Your task to perform on an android device: Open Evernote app and write a Note on Democracy and save it
Image 0: 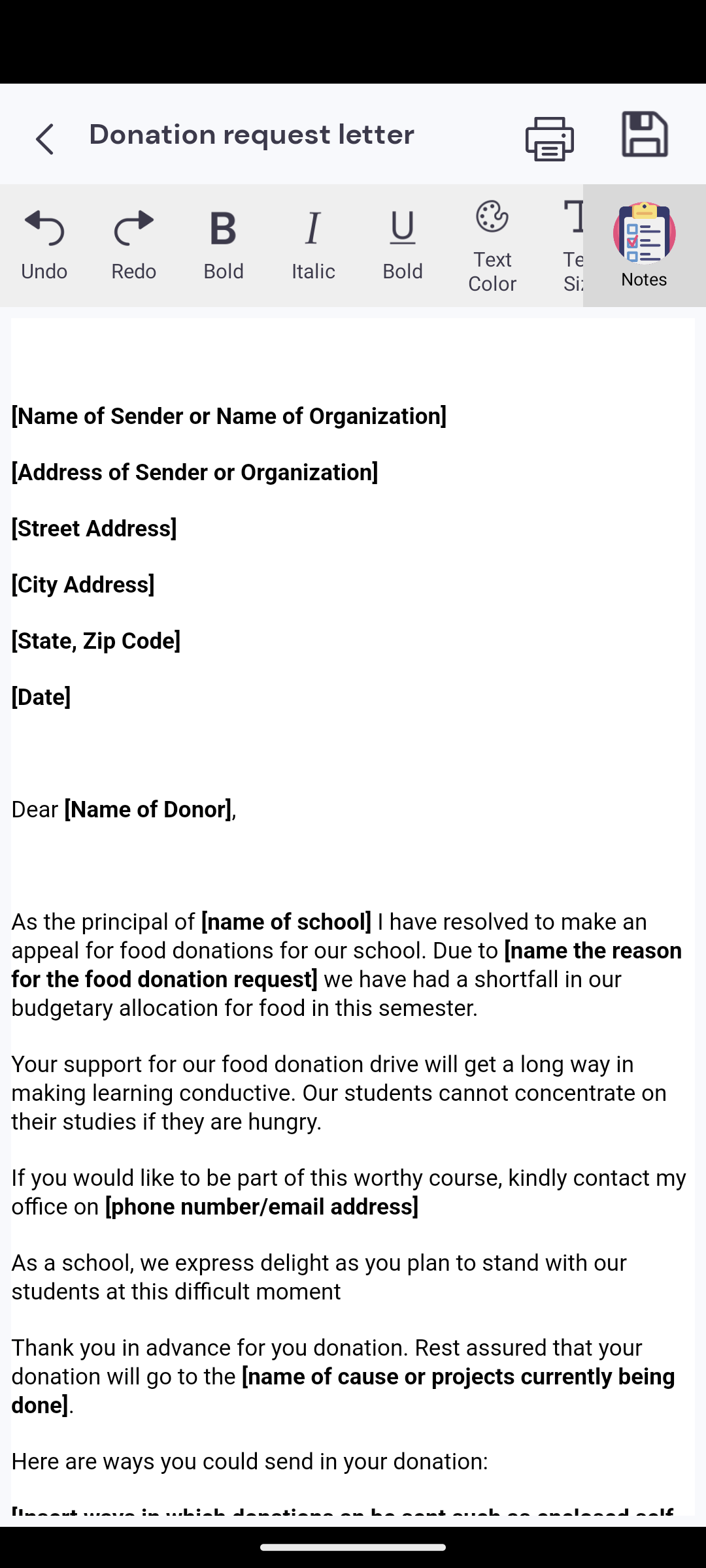
Open Ever note app 
Step 0: open app "Evernote"
Image 1: 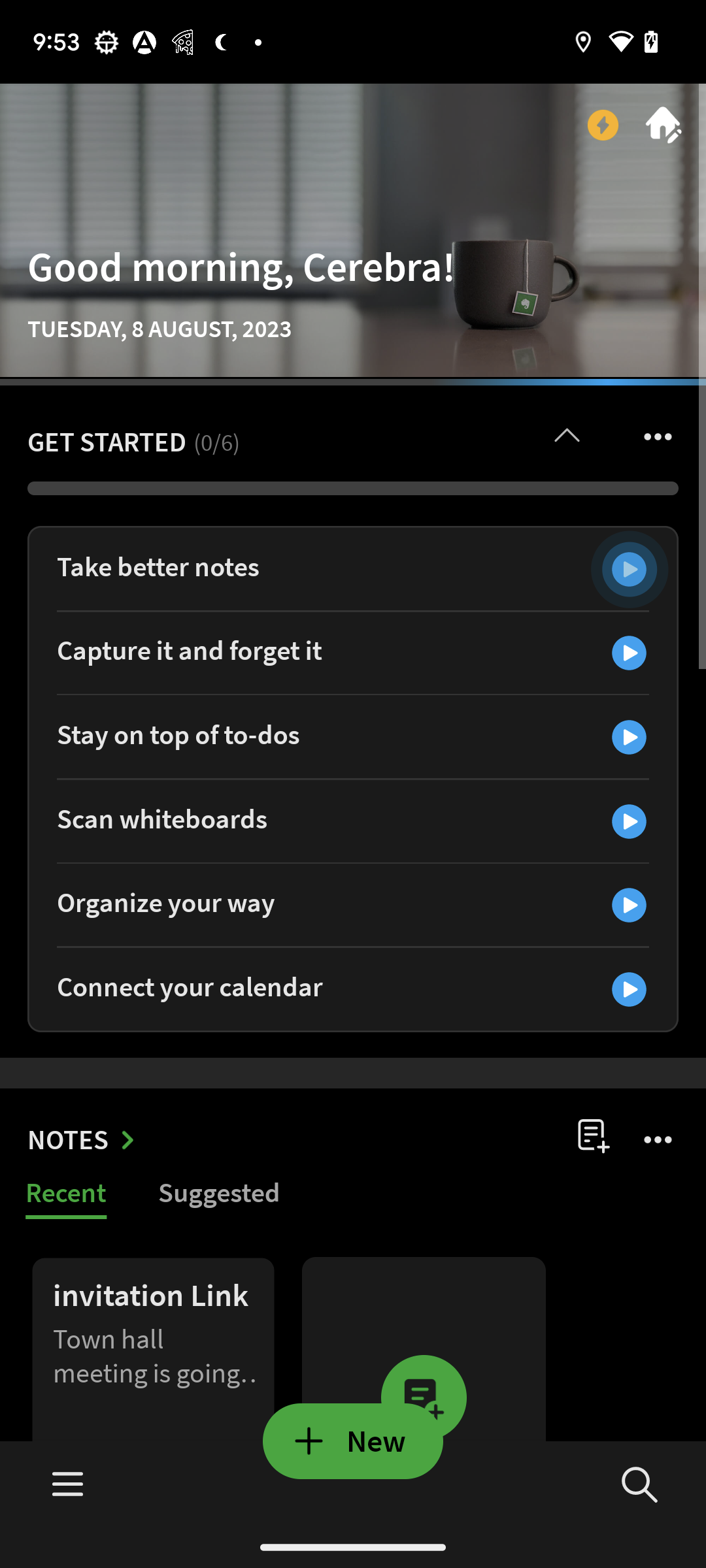
click on the plus botton of create new note at the bottom of the screen 
Step 1: click (353, 763)
Image 2: 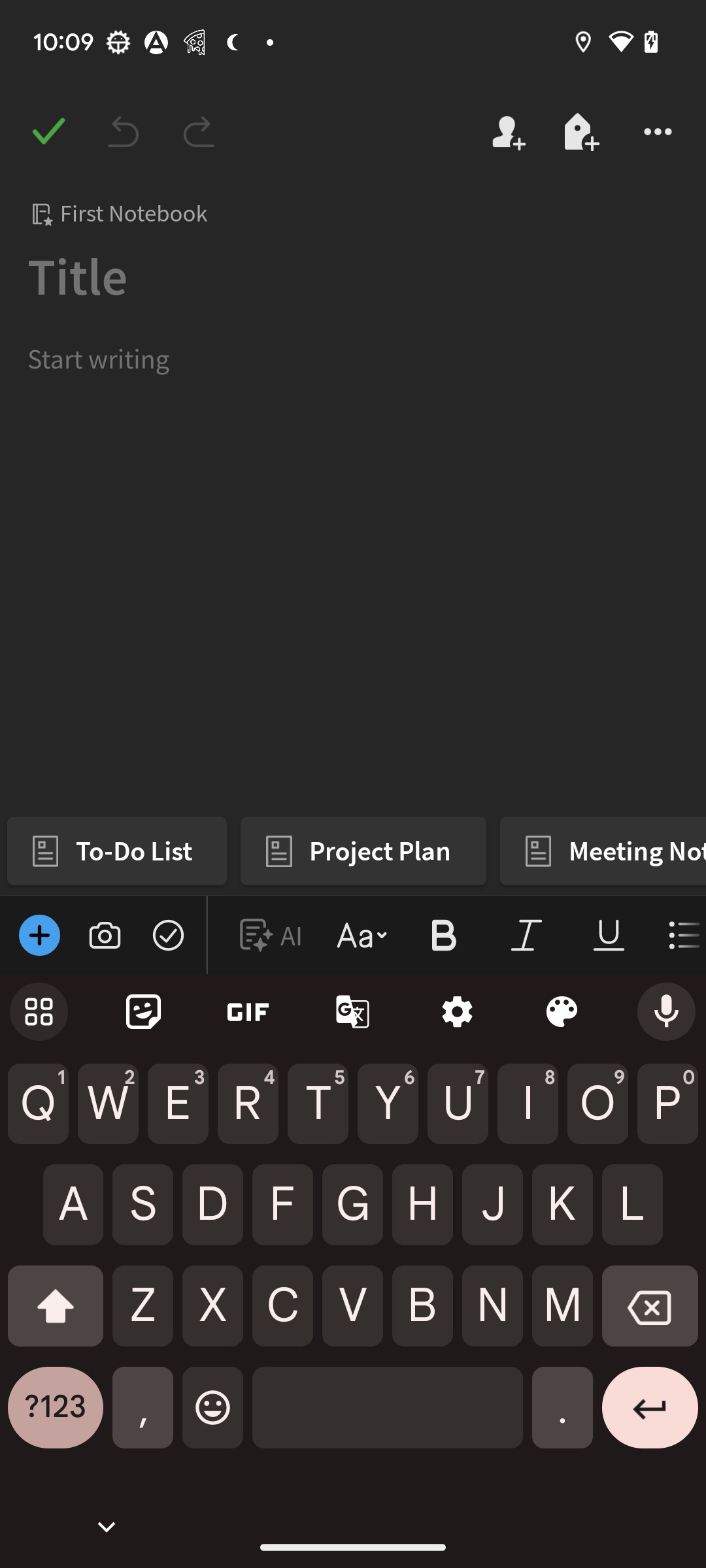
Enter Democracy 
Step 2: type "Democracy"
Image 3: 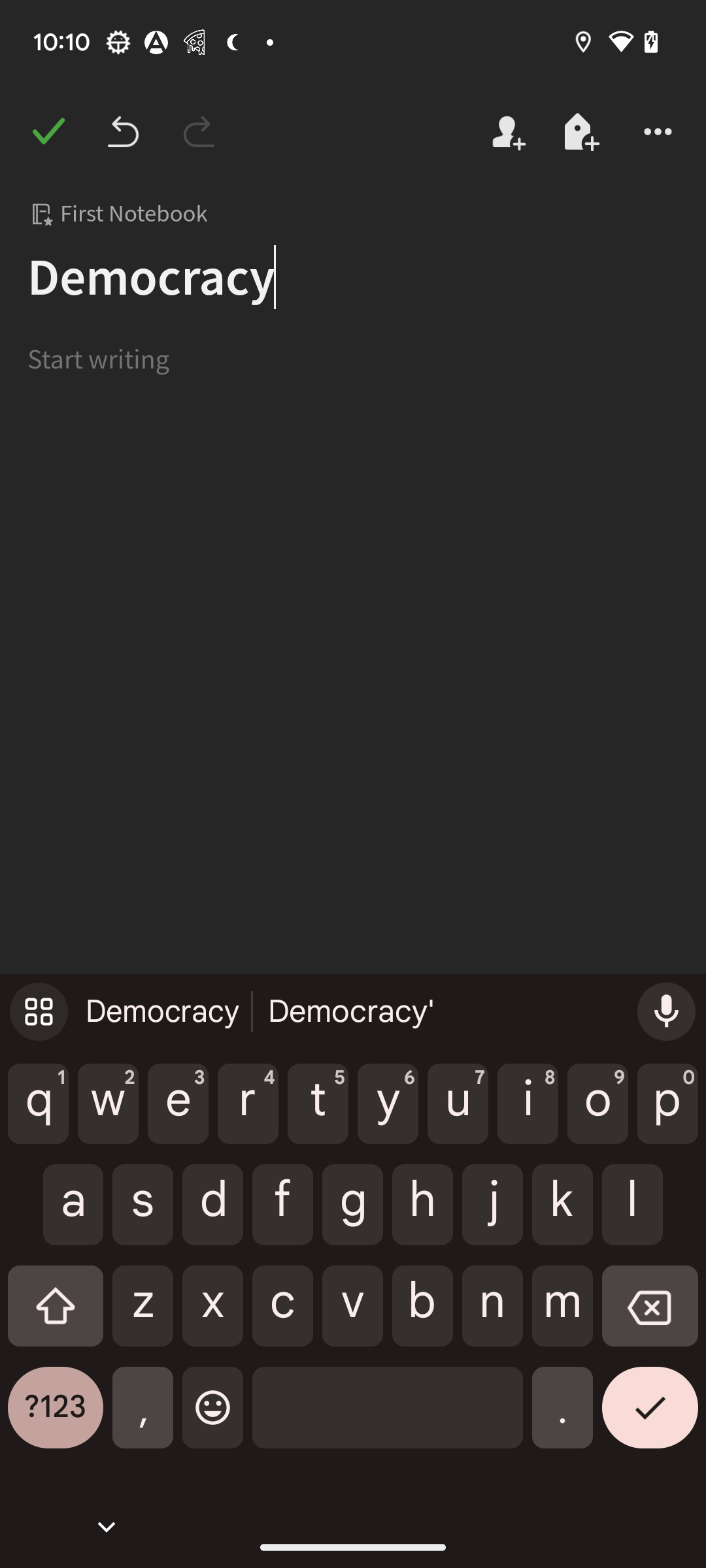
click on the tick icon button at the bottom right corner of the screen
Step 3: click (650, 1418)
Image 4: 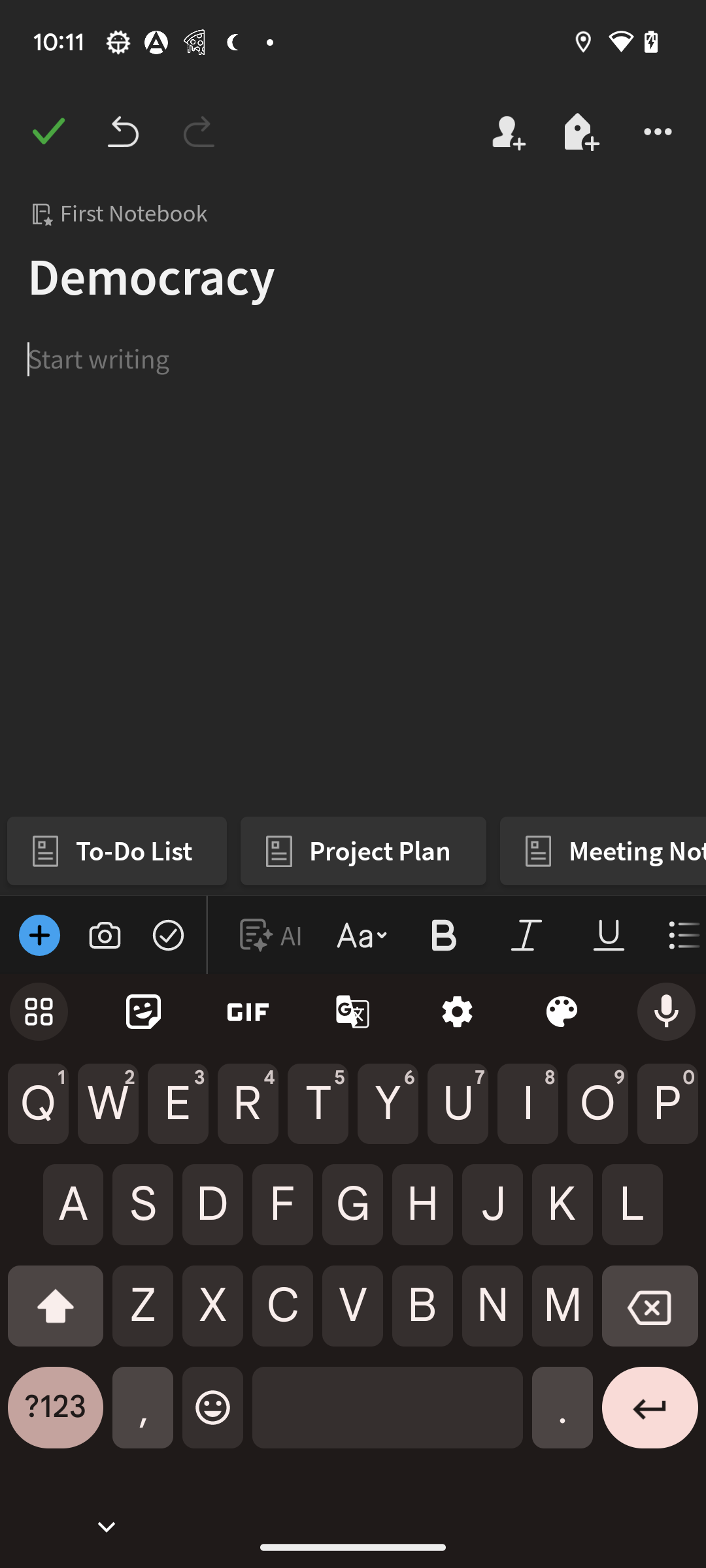
write Democracy was developed long ago by the ancient Greeks in classical Athens. There, everyone who was a citizen (not slaves, women, foreigners, and children) got together in one area. 
Step 4: type "Democracy was developed long ago by the ancient Greeks in classical Athens. There, everyone who was a citizen (not slaves, women, foreigners, and children) got together in one area. "
Image 5: 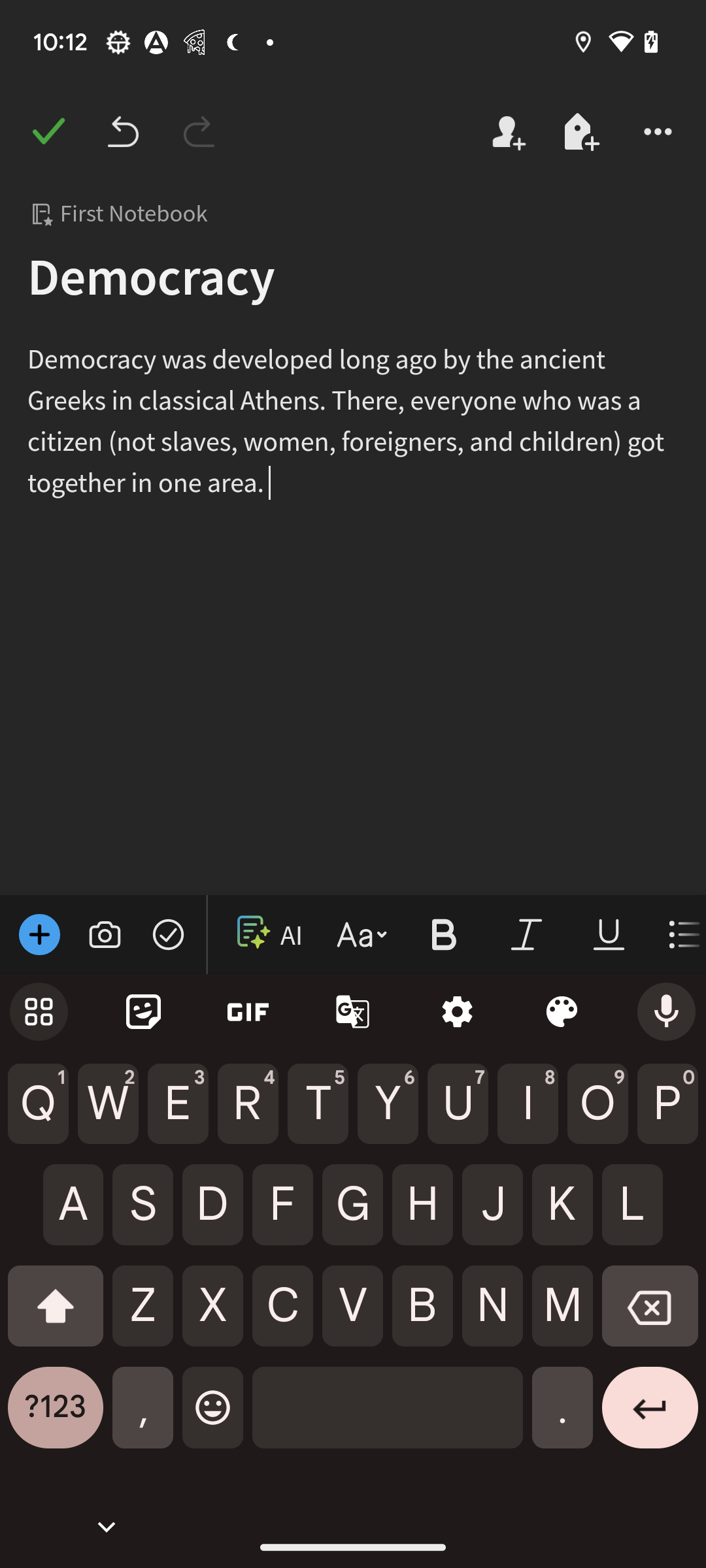
click on the tick button at the top right corner of the screen
Step 5: click (48, 131)